Your task to perform on an android device: In Google maps, launch the explore tab and click the first place above 4.7 stars
Image 0: 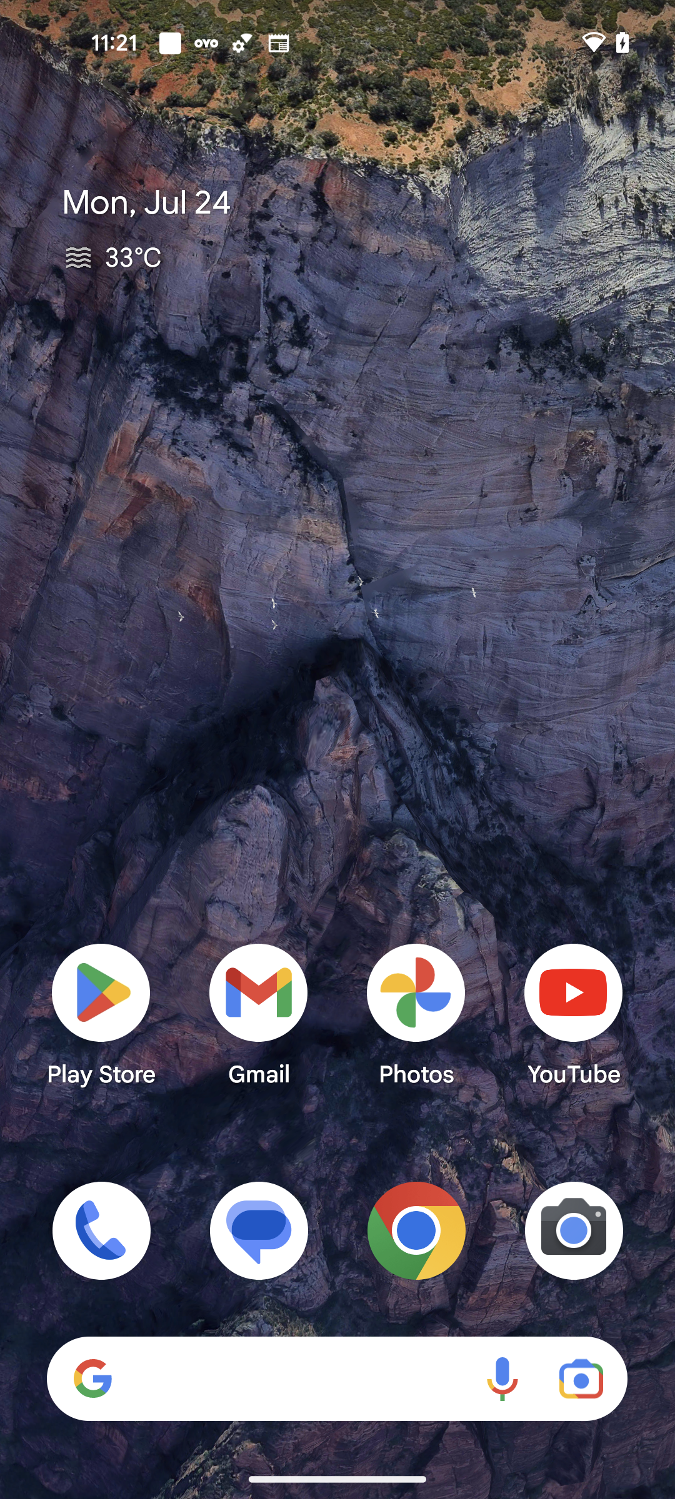
Open Google maps app
Step 0: open app "Maps"
Image 1: 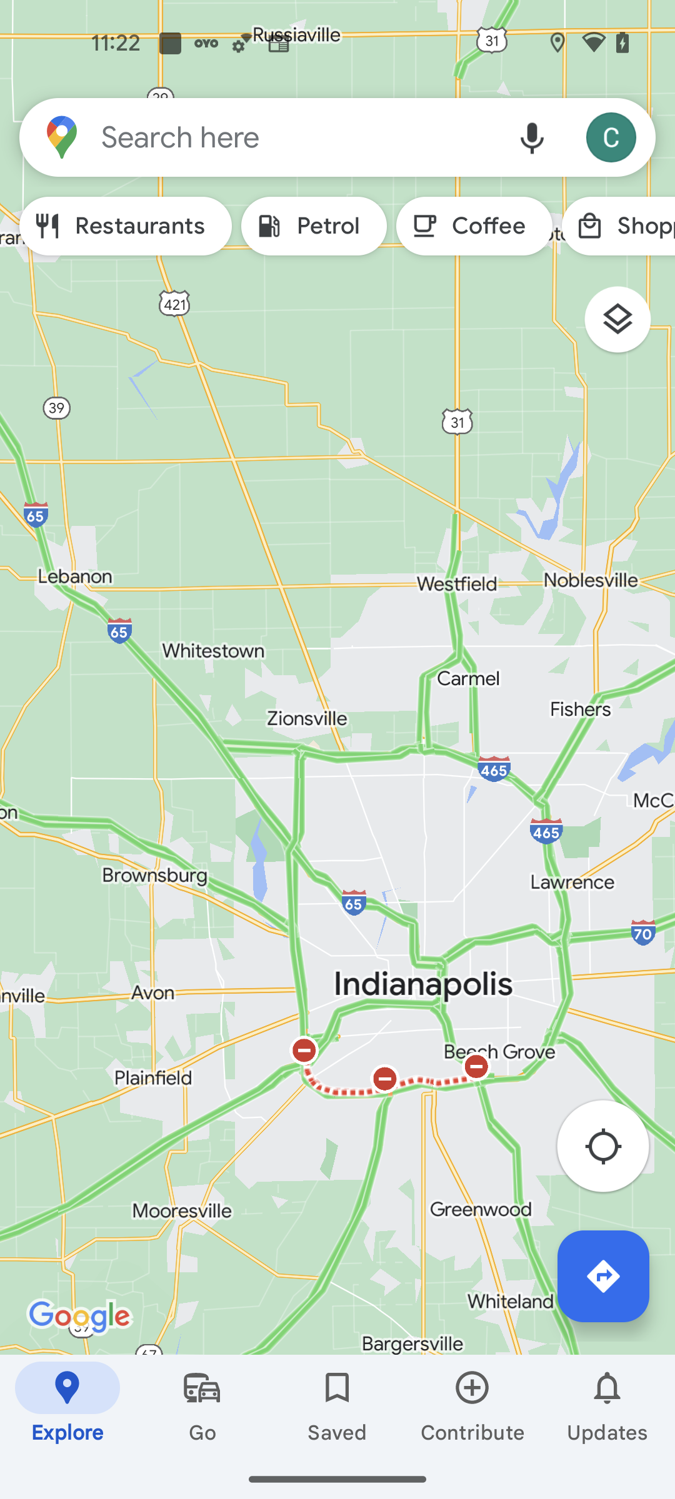
Click on the Explore tab
Step 1: click (67, 1407)
Image 2: 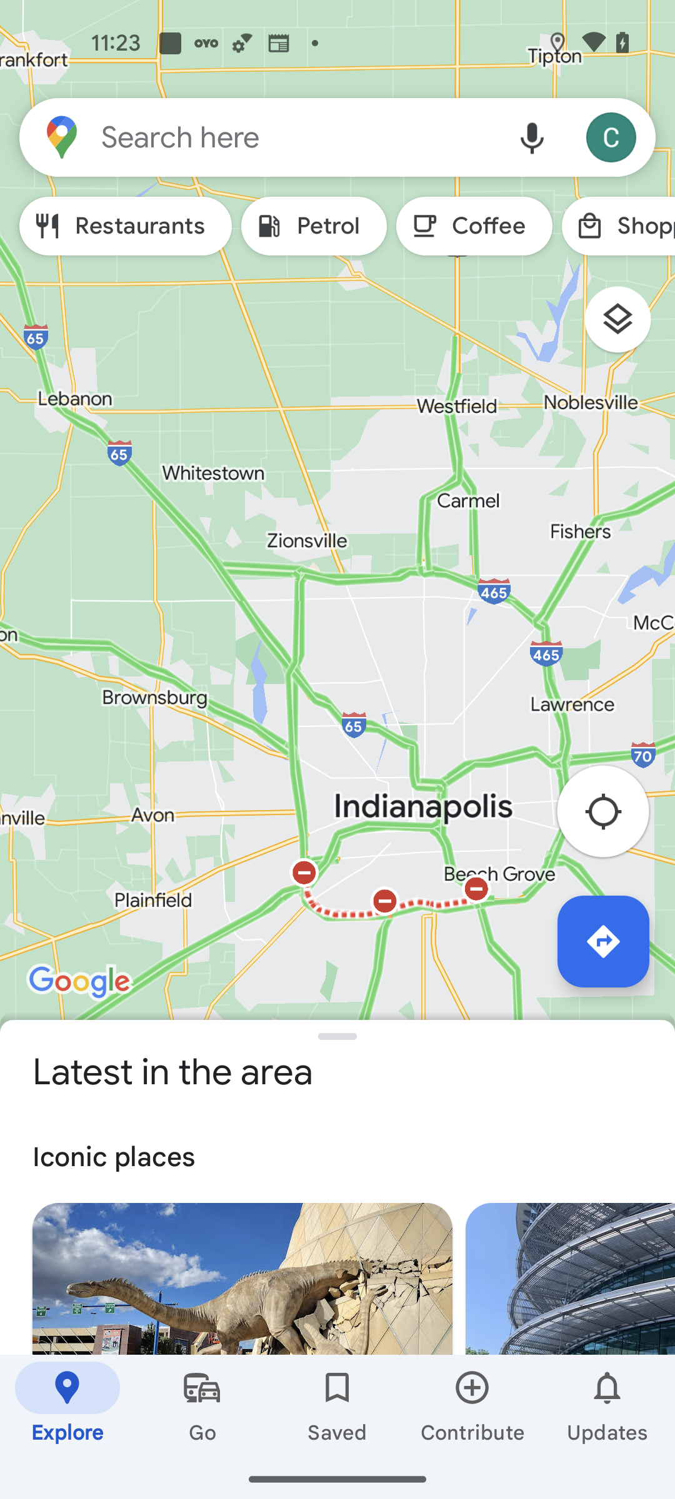
Swipe up to view more places
Step 2: scroll down
Image 3: 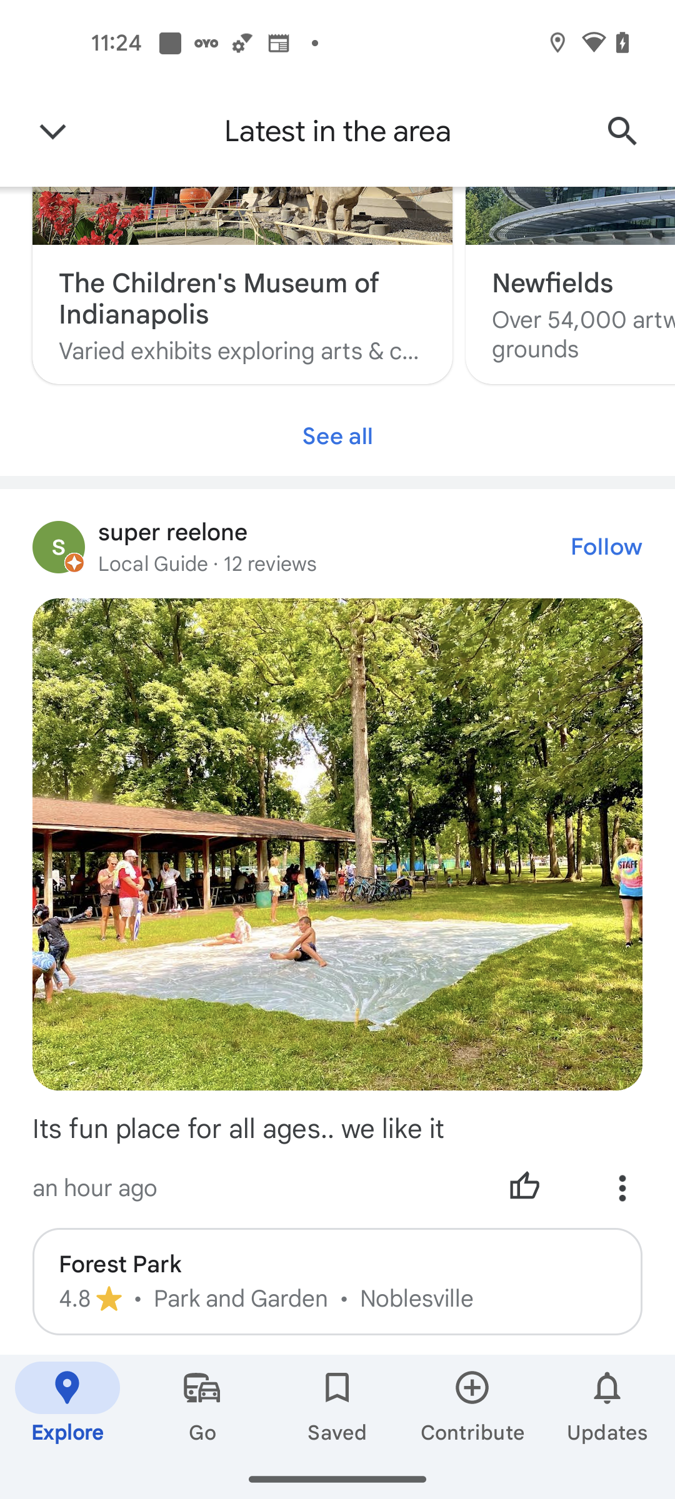
Open the Forest park
Step 3: click (337, 1264)